Your task to perform on an android device: Start a timer for 10 minutes and 10 seconds.
Image 0: 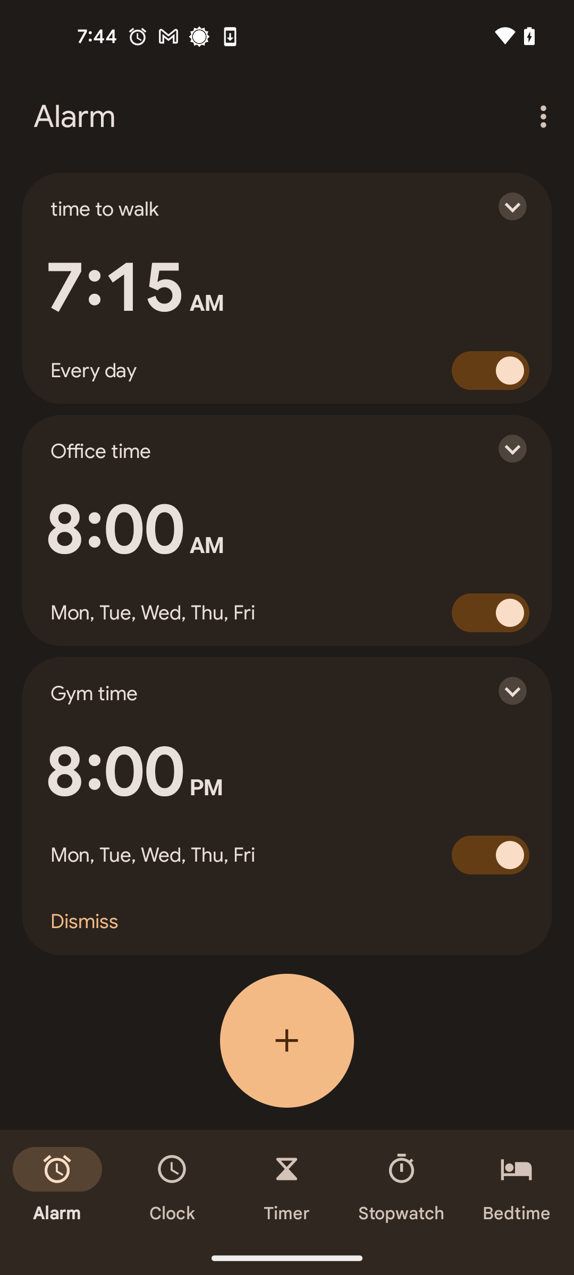
Tap on the timer option at the bottom of the screen
Step 0: click (287, 1186)
Image 1: 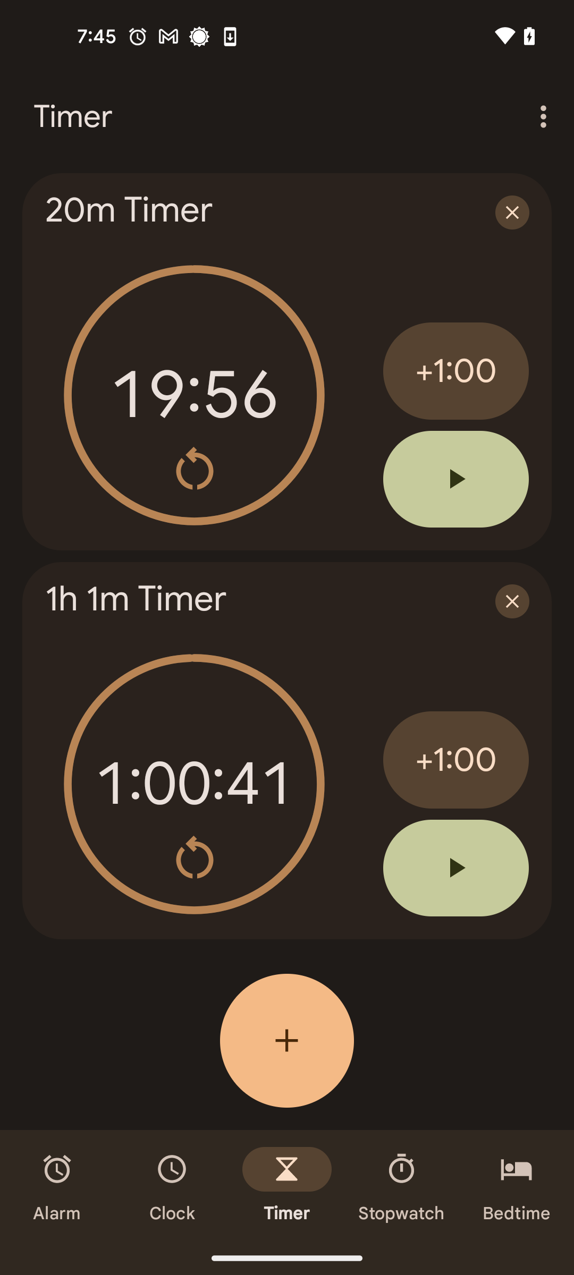
Tap on the plus button
Step 1: click (287, 1040)
Image 2: 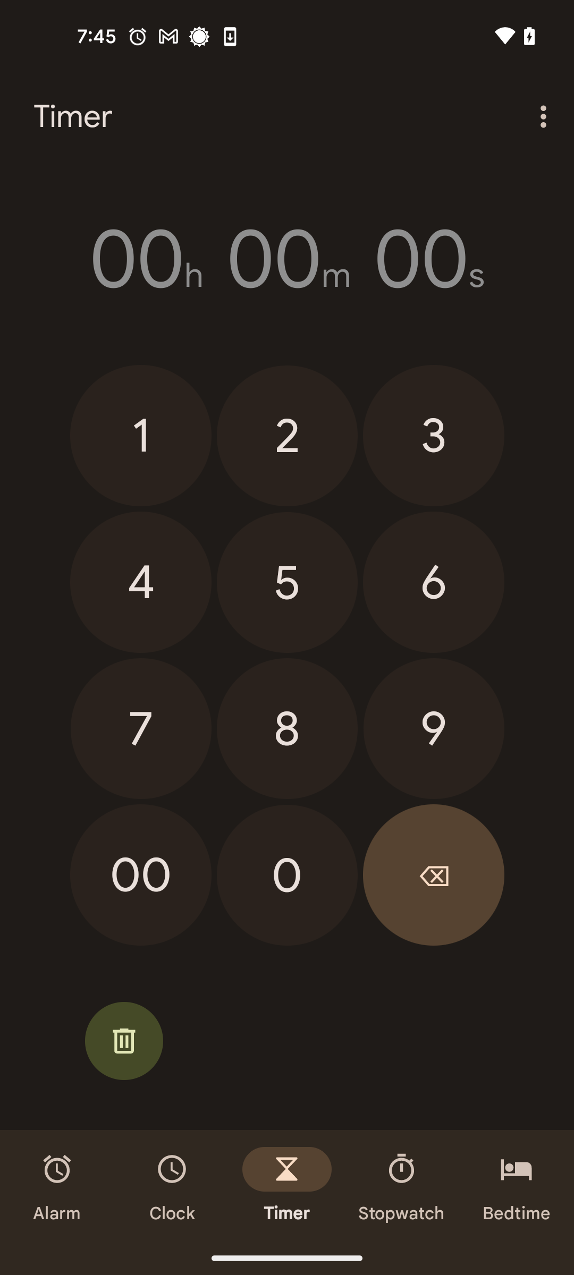
Set the minutes to 10 and seconds to 10
Step 2: click (141, 436)
Image 4: 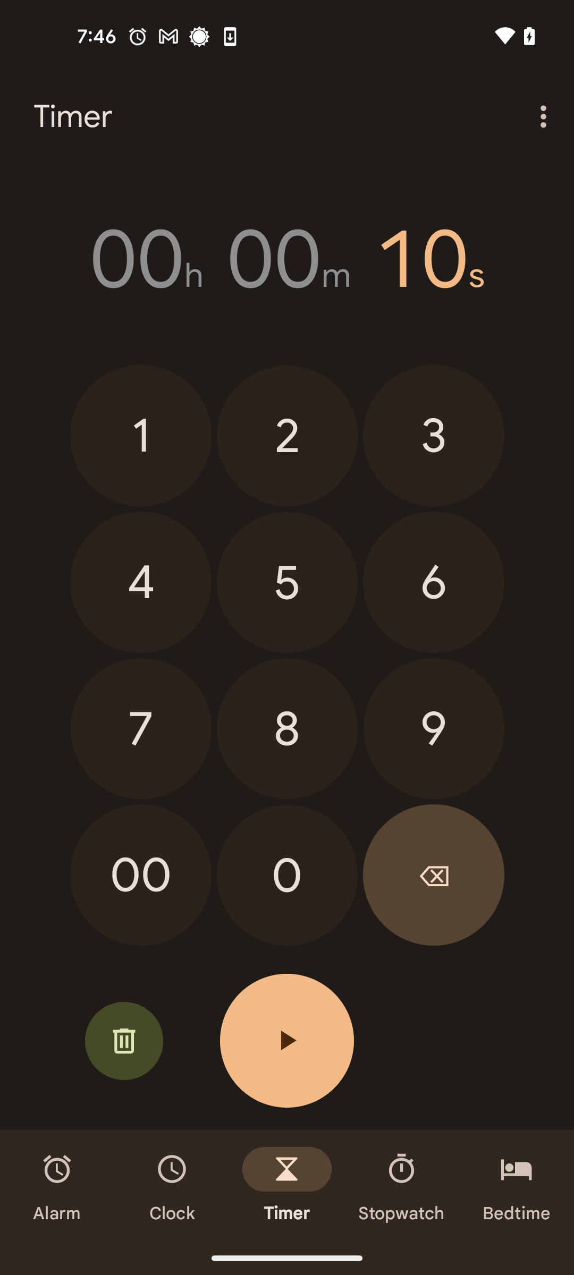
Set the minutes to 10 and seconds to 10
Step 4: click (141, 436)
Image 5: 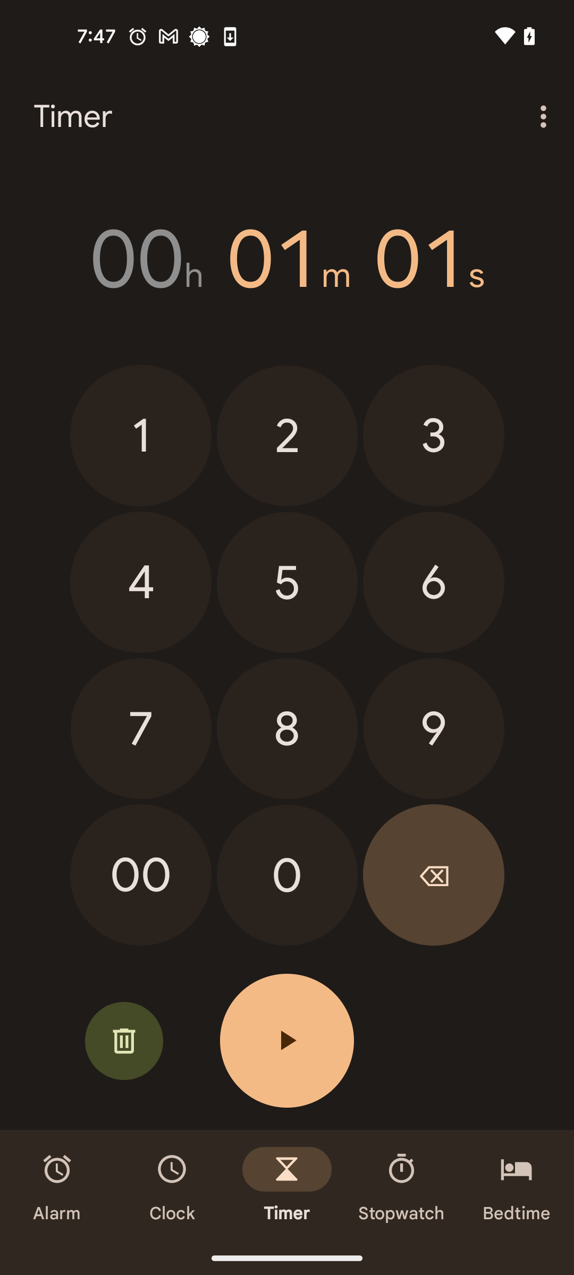
Set the minutes to 10 and seconds to 10
Step 5: click (287, 874)
Image 6: 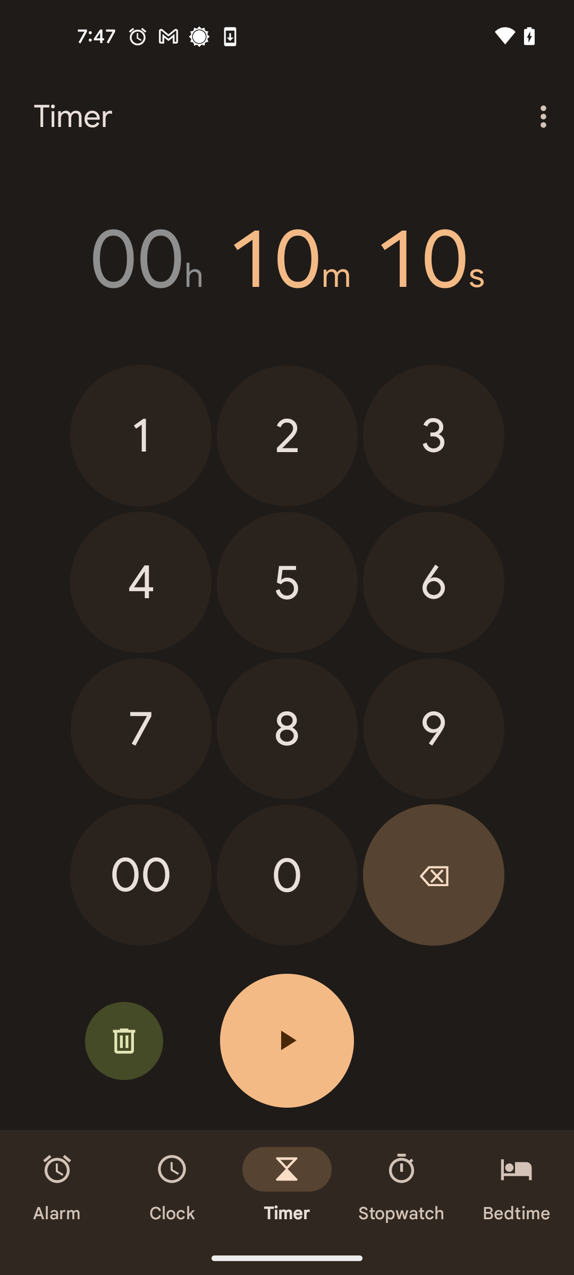
Tap on the start button
Step 6: click (287, 1040)